Your task to perform on an android device: Go to the Google Maps app & read the reviews of the place
Image 1: 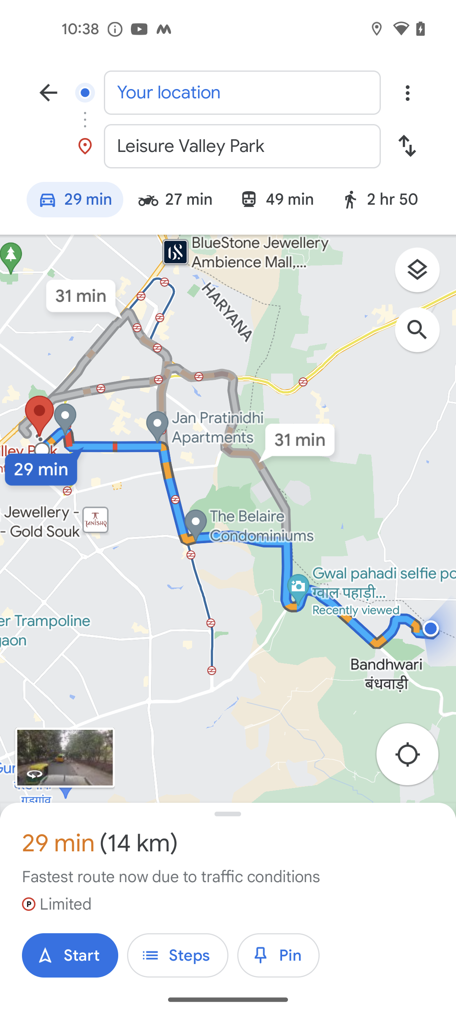
go back
Step 1: press back button
Image 2: 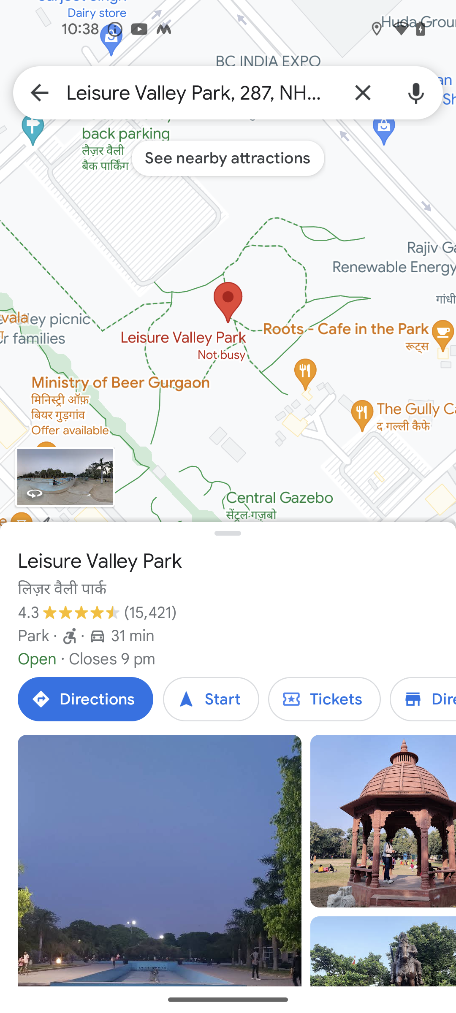
scroll down
Step 2: scroll down
Image 3: 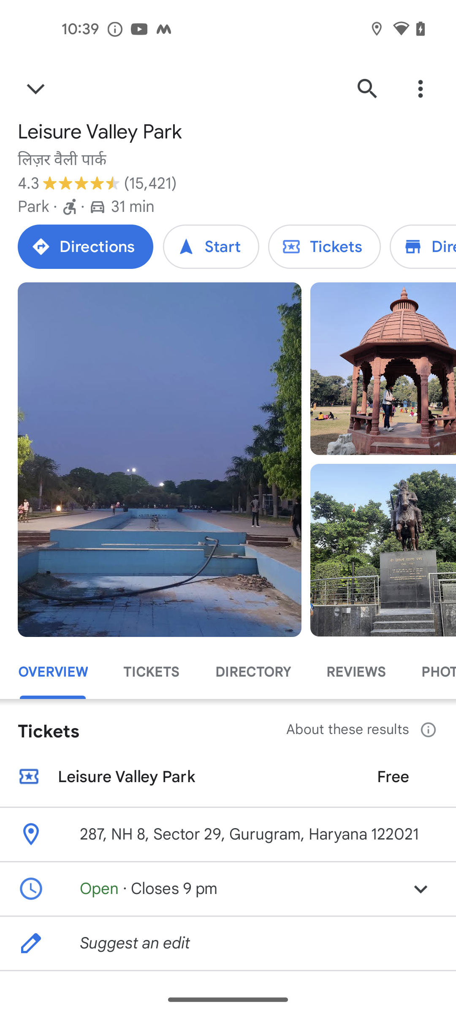
click on the Reviews tab
Step 3: click (356, 672)